Your task to perform on an android device: Set a timer for 20 minutes in the Clock app.
Image 0: 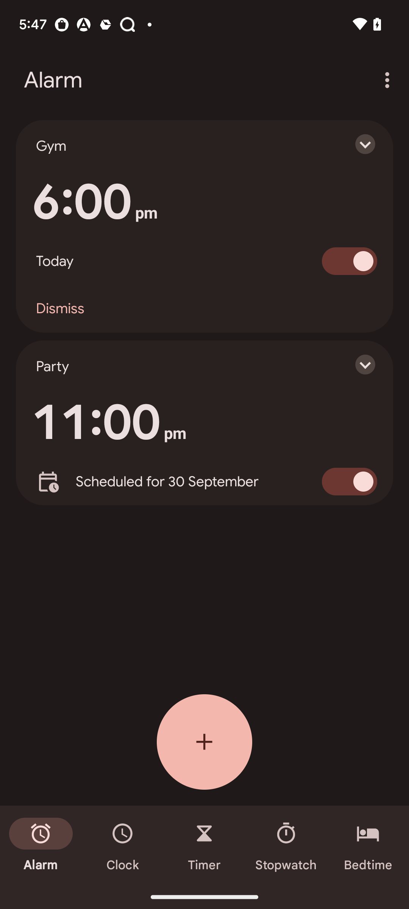
Go to the Timer section at the bottom of screen
Step 0: click (204, 845)
Image 1: 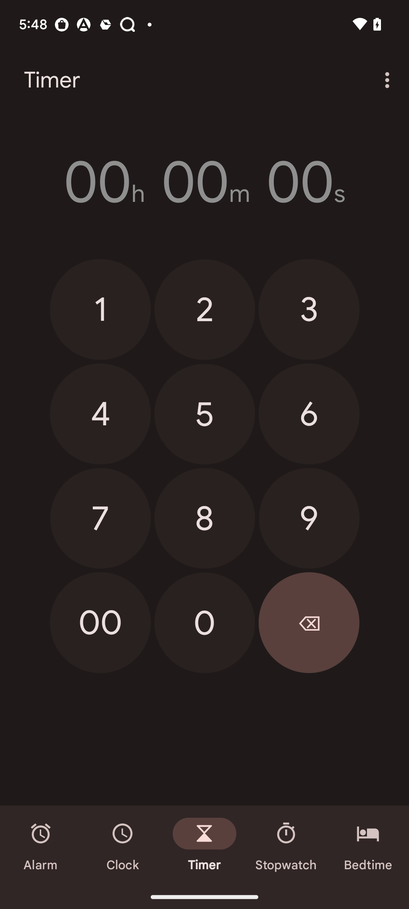
Set timer for 20 minutes
Step 1: click (201, 312)
Image 2: 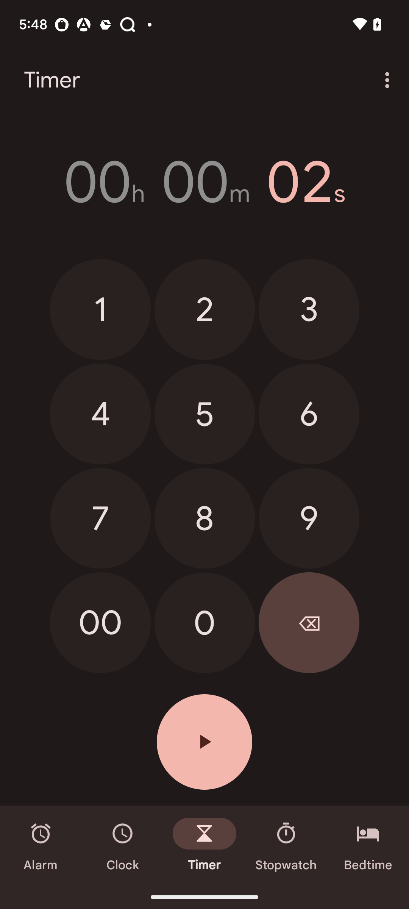
Set timer for 20 minutes
Step 2: click (204, 623)
Image 3: 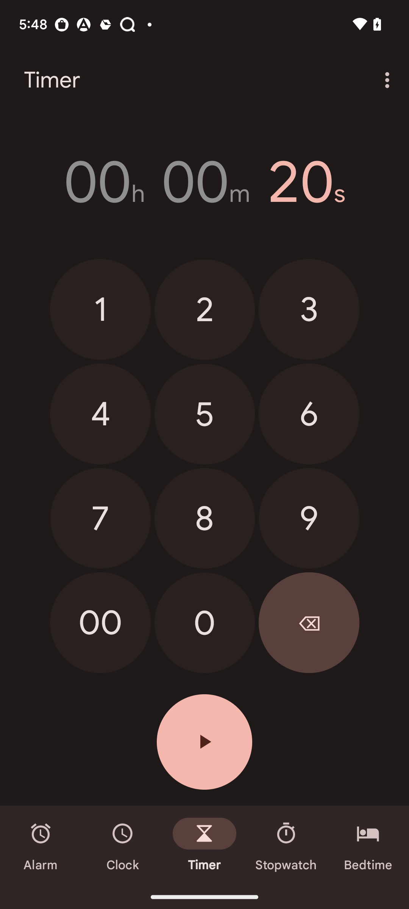
Set timer for 20 minutes
Step 3: click (100, 623)
Image 4: 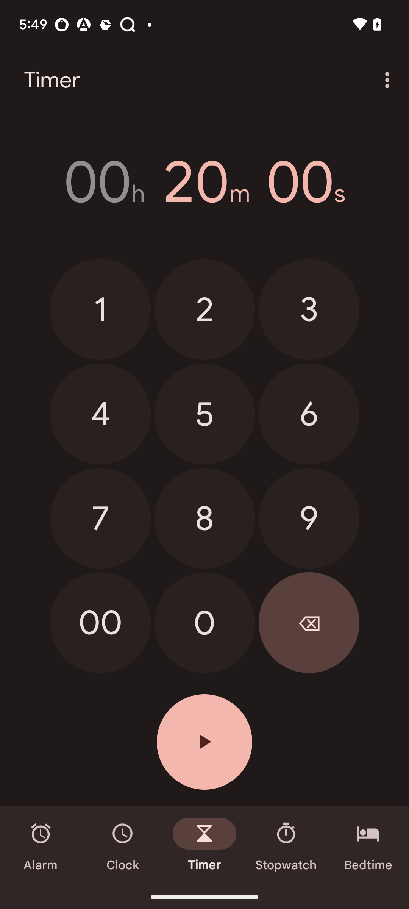
Click on the play button
Step 4: click (204, 742)